Your task to perform on an android device: Open the Idanim app, I would like to listen a personalized guided meditation to help me be productive throughout the day.
Image 0: 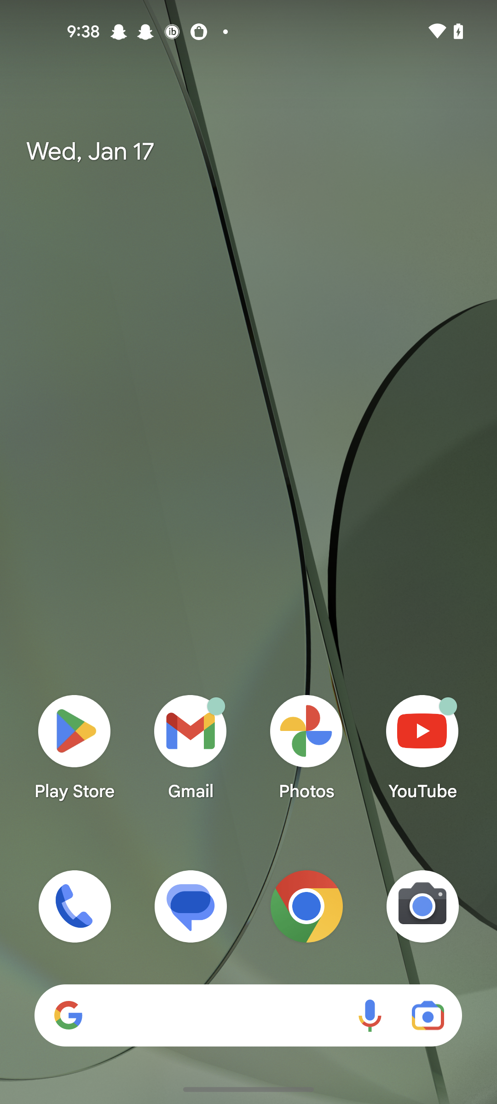
Open the Idanim app
Step 0: open app "Idanim"
Image 2: 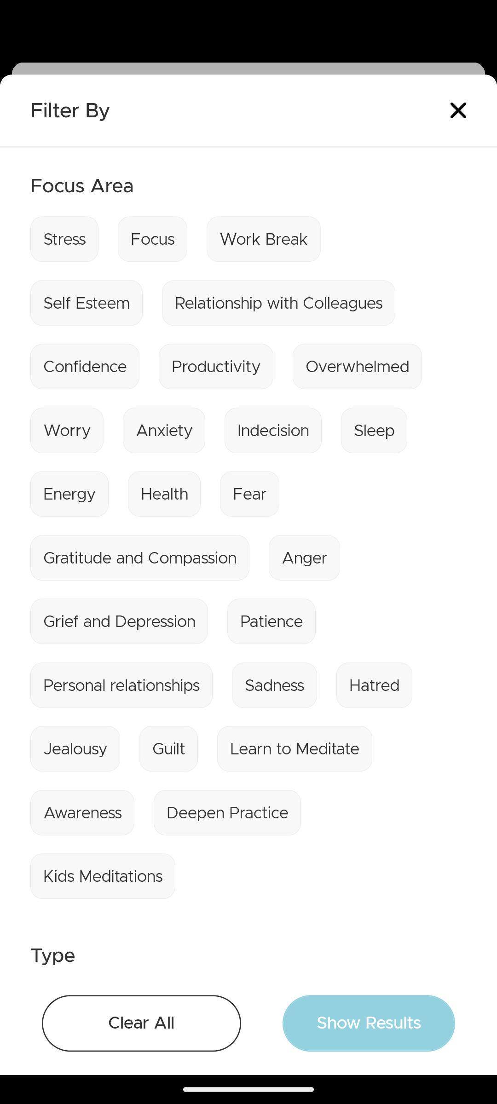
Click on the stress tab
Step 2: click (64, 239)
Image 3: 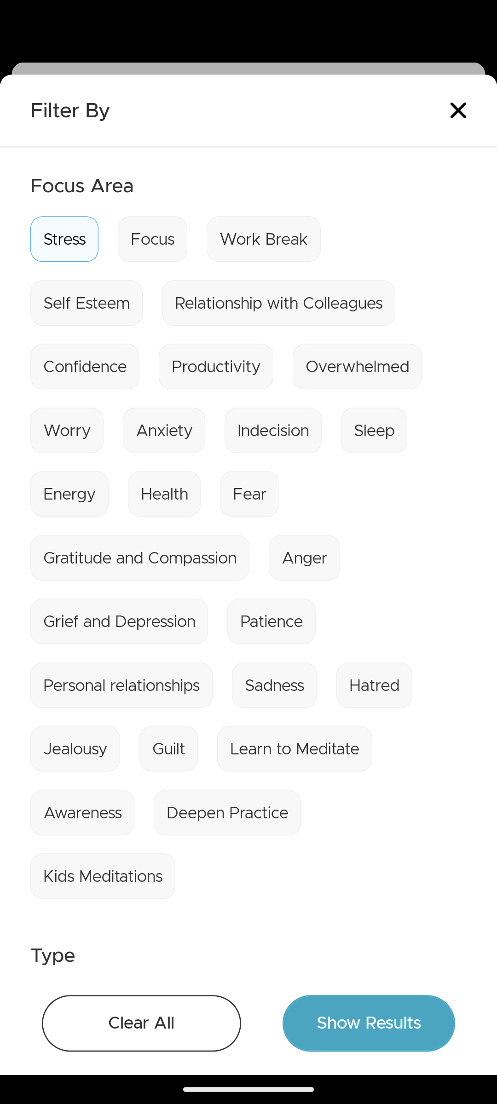
Click on the show results
Step 3: click (369, 1023)
Image 4: 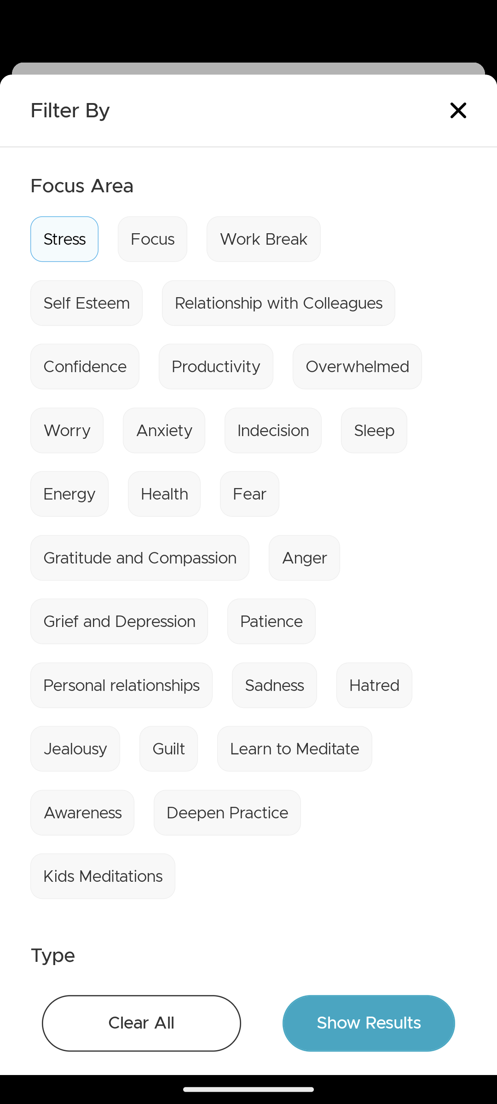
Click on the show results
Step 4: wait
Image 5: 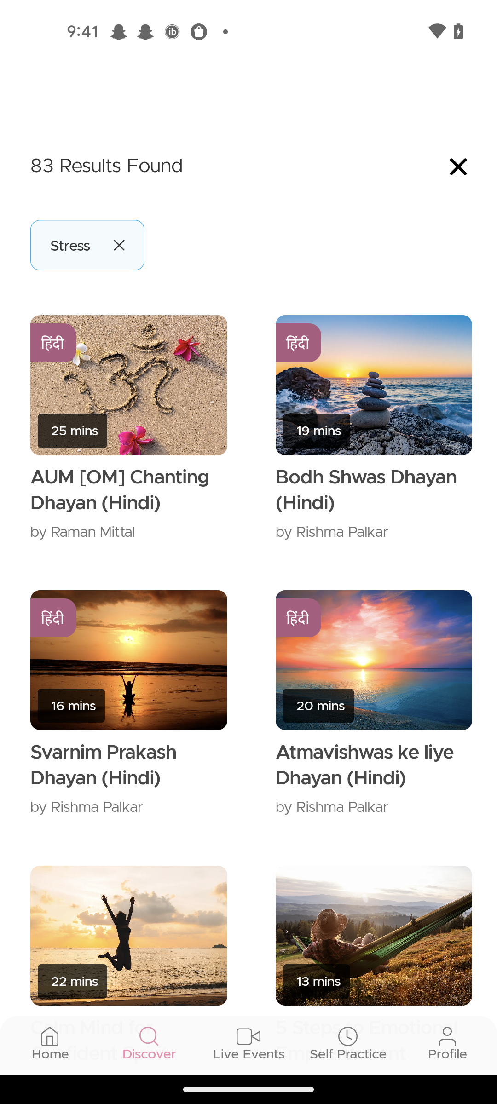
Swipe up
Step 5: scroll down
Image 6: 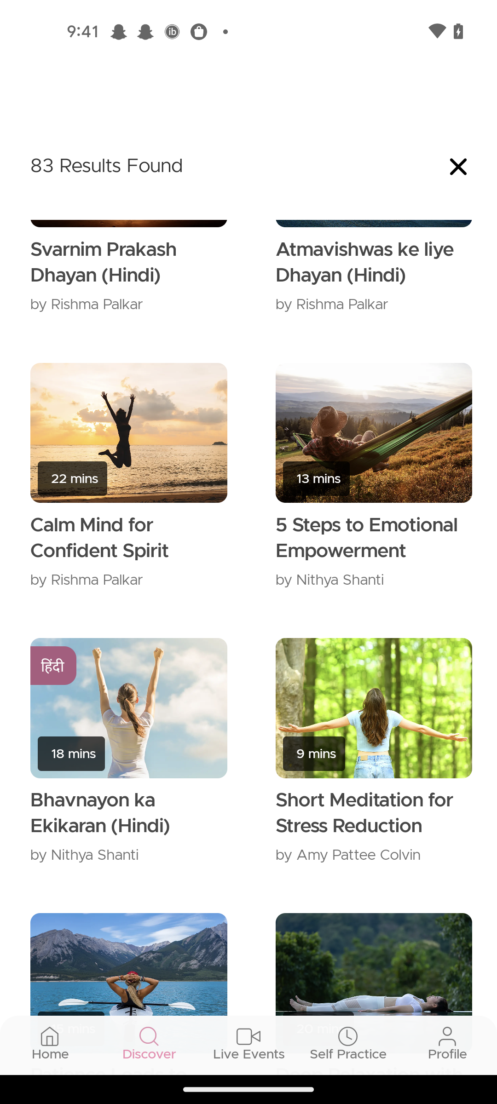
Click on the short meditation for stress reduction
Step 6: click (374, 708)
Image 7: 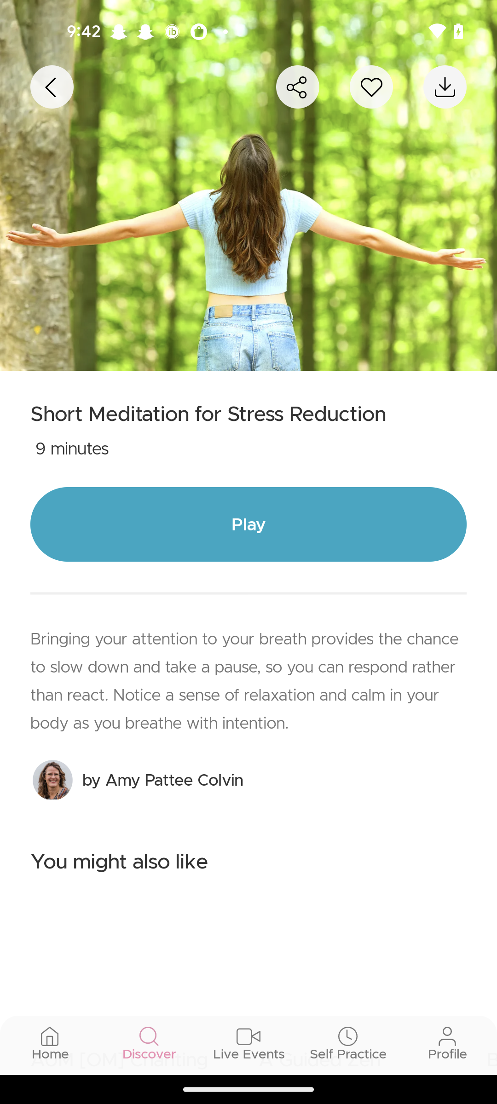
Click on the play button
Step 7: click (248, 524)
Image 8: 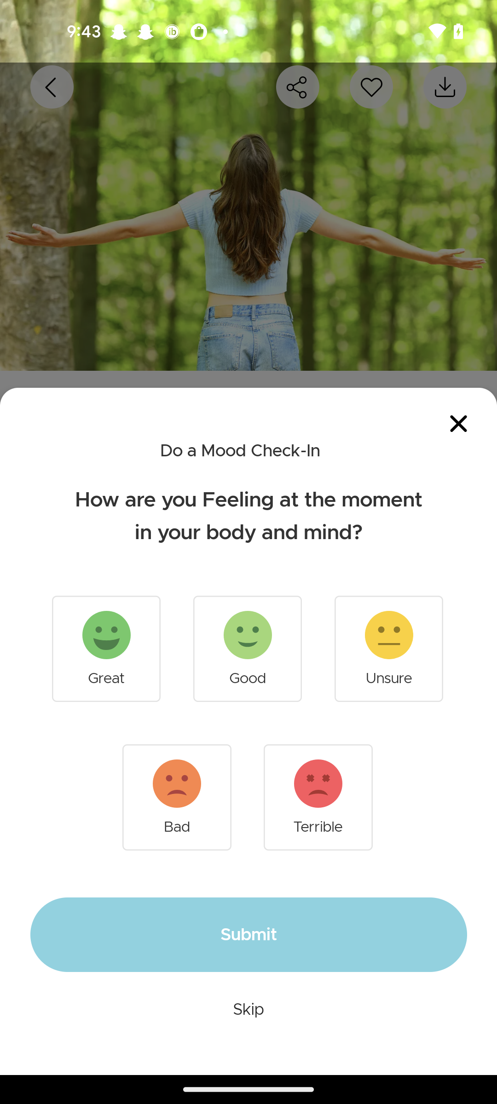
Click on the great tab
Step 8: click (106, 648)
Image 9: 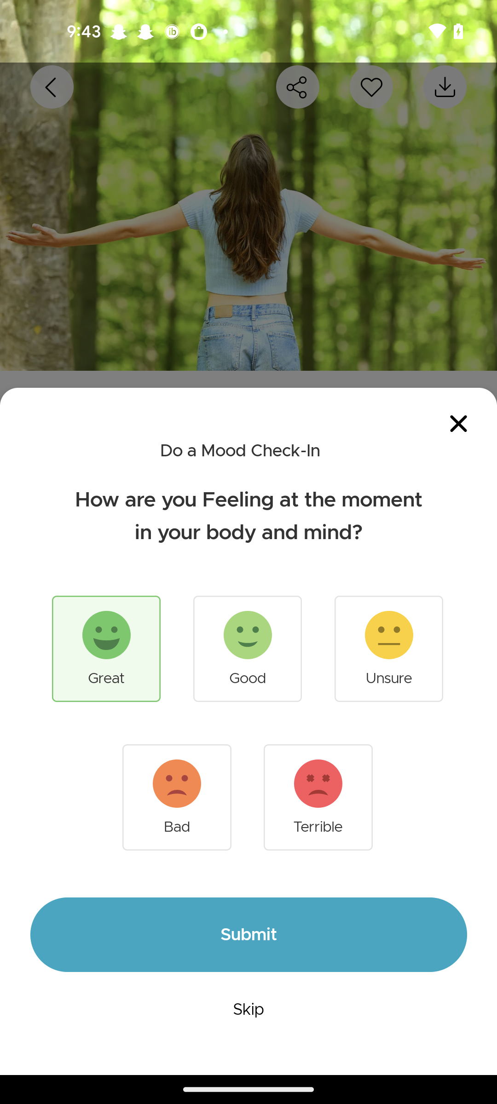
Click on the submit tab
Step 9: click (248, 935)